Your task to perform on an android device: Open the Gmail App, Reply to an Cerebra Research Email with Official Weekend Party subject and select the Thanks a lot reply.  
Image 0: 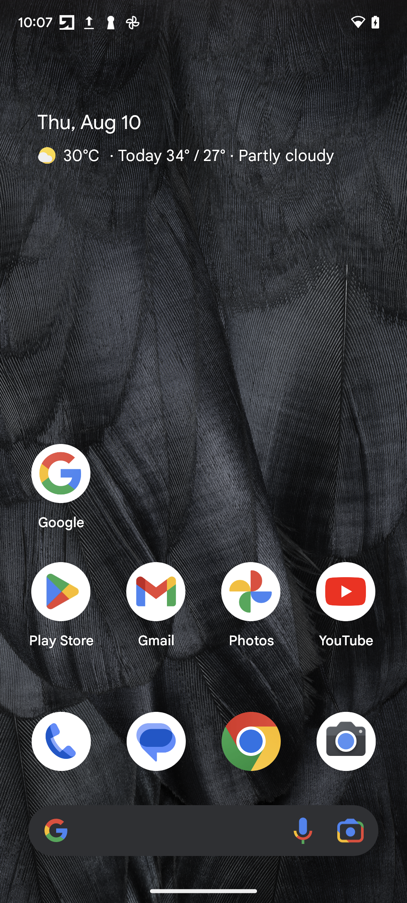
Open the Gmail App
Step 0: open app "Gmail"
Image 1: 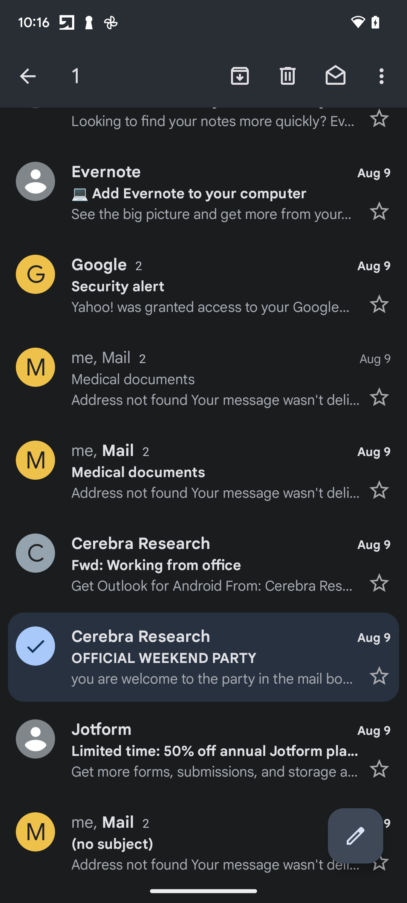
Open the Cerebra Research Email with Official Weekend Party subject
Step 1: click (215, 658)
Image 2: 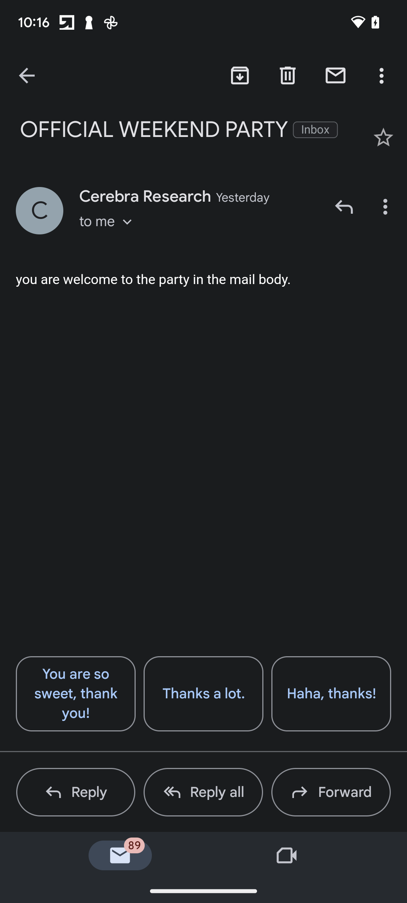
Select the Thanks a lot to reply the mail
Step 2: click (203, 694)
Image 3: 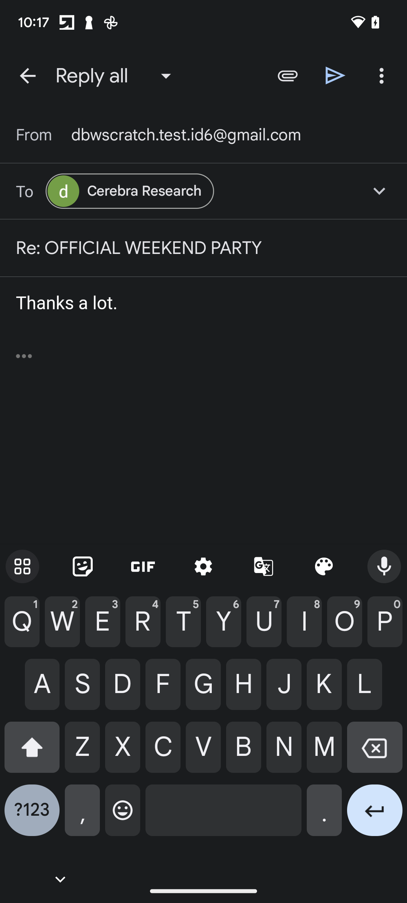
Click on the share button to send the Mail 
Step 3: click (335, 76)